Your task to perform on an android device: I want to create an exchange rate alert of less than 0.8025 EUR per USD so I can get a notification as soon as the price hits the set limit in the Xe app.
Image 0: 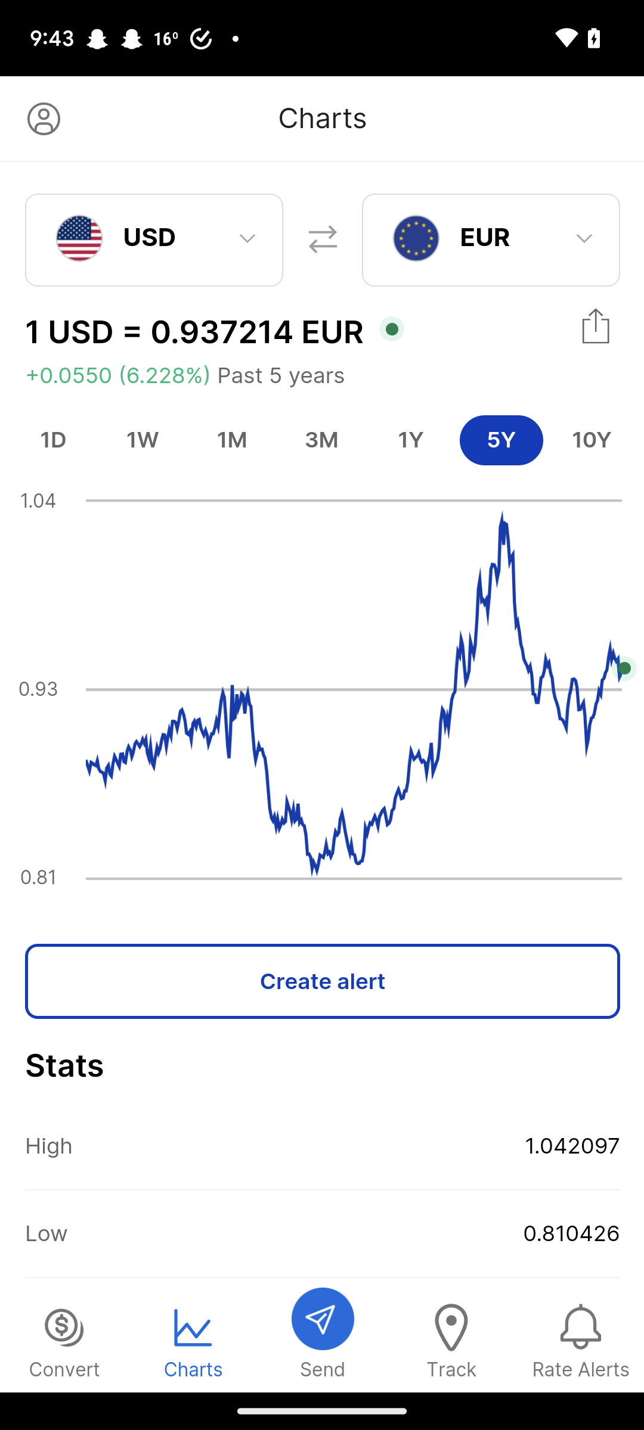
Click on the create alert button
Step 0: click (323, 981)
Image 1: 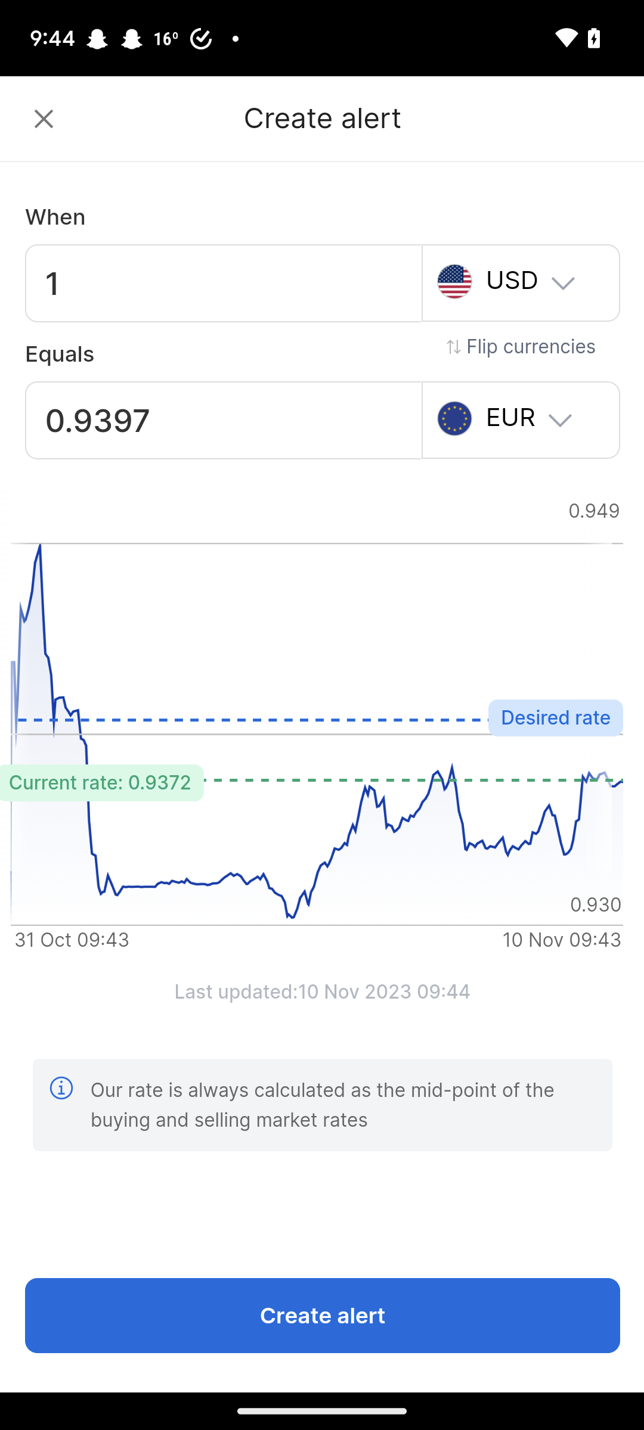
Click on the 0.9397
Step 1: click (223, 421)
Image 2: 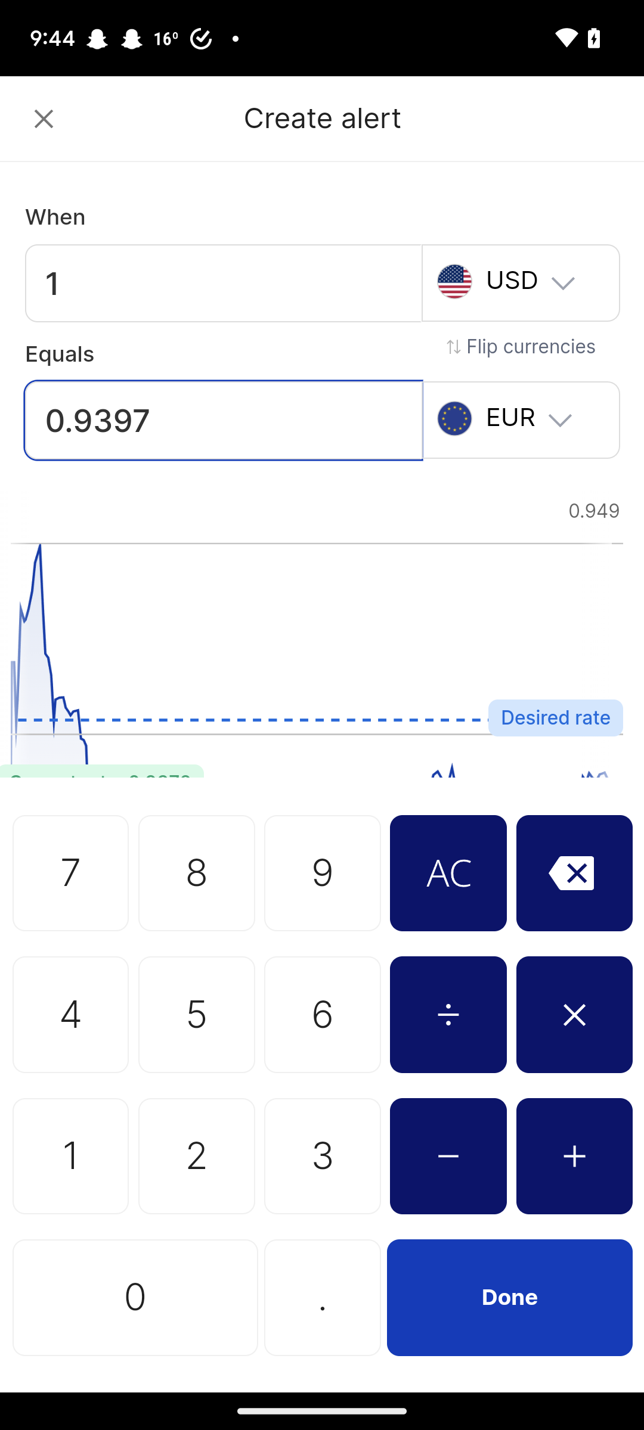
Click on the AC button
Step 2: click (448, 873)
Image 3: 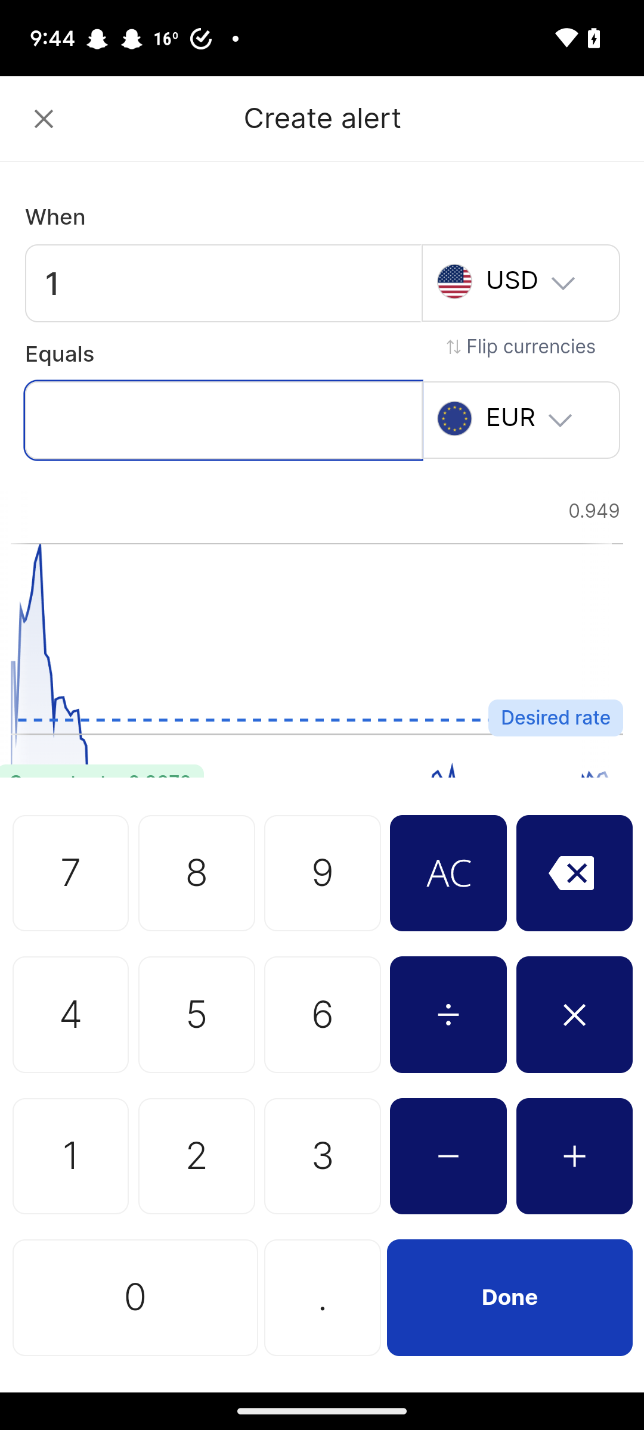
Click on the 0 button
Step 3: click (193, 1340)
Image 4: 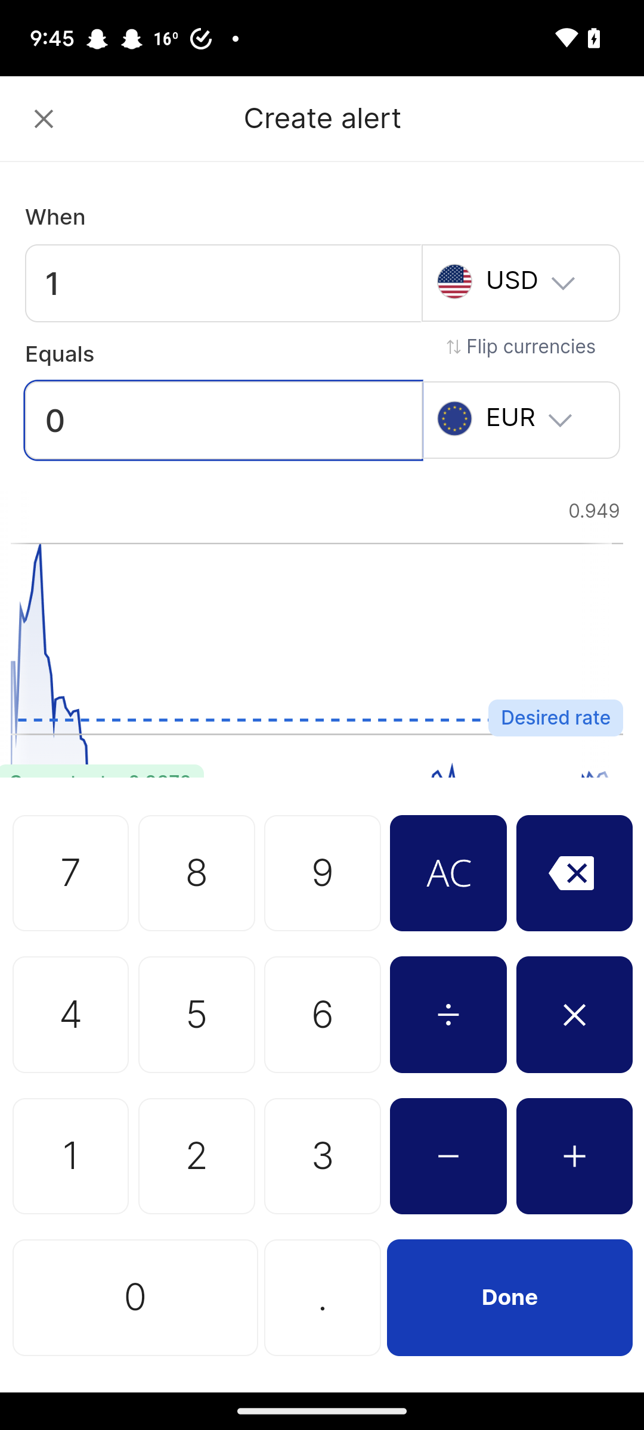
Click on the dot button
Step 4: click (321, 1319)
Image 5: 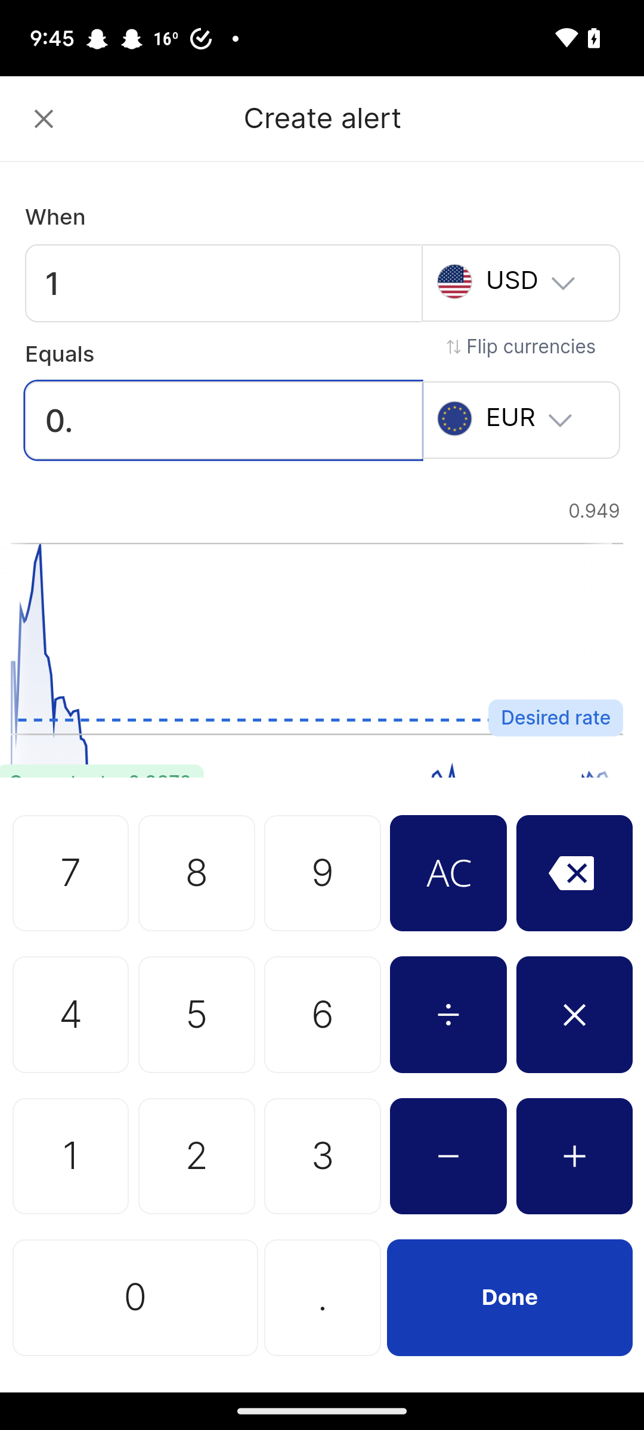
Click on the 8 button
Step 5: click (323, 735)
Image 6: 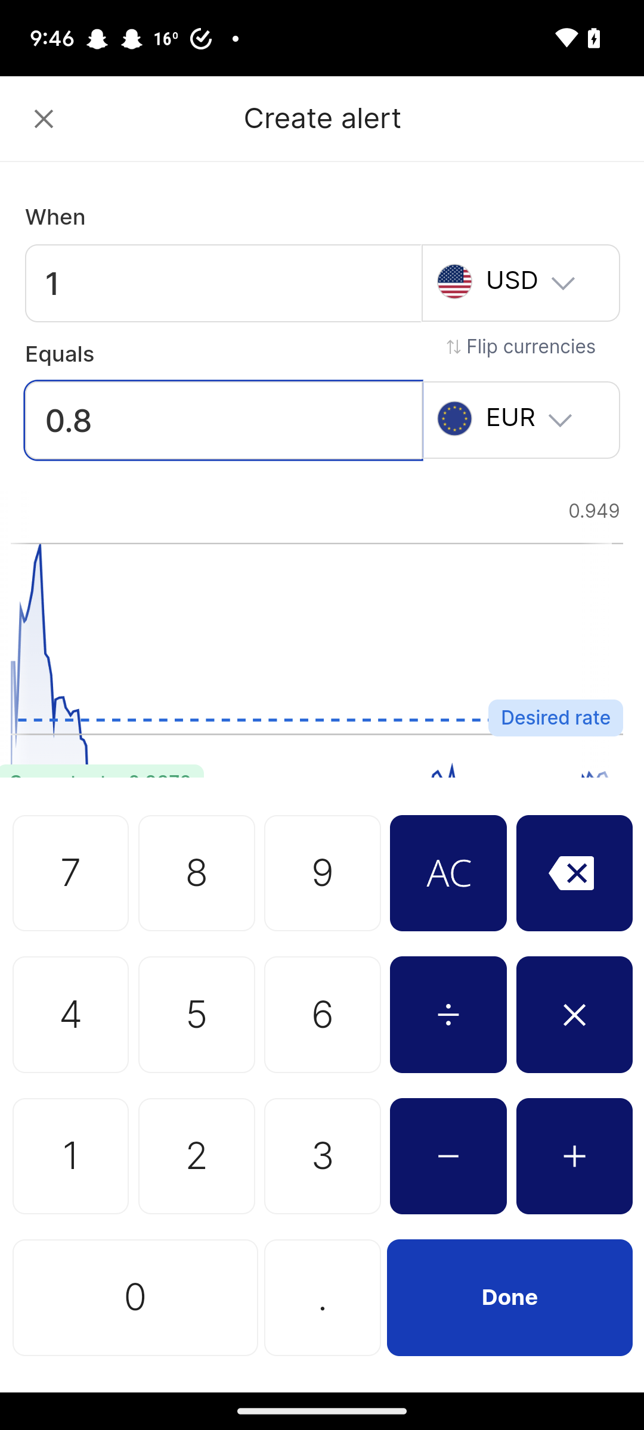
Click on the 0 button
Step 6: click (64, 1340)
Image 7: 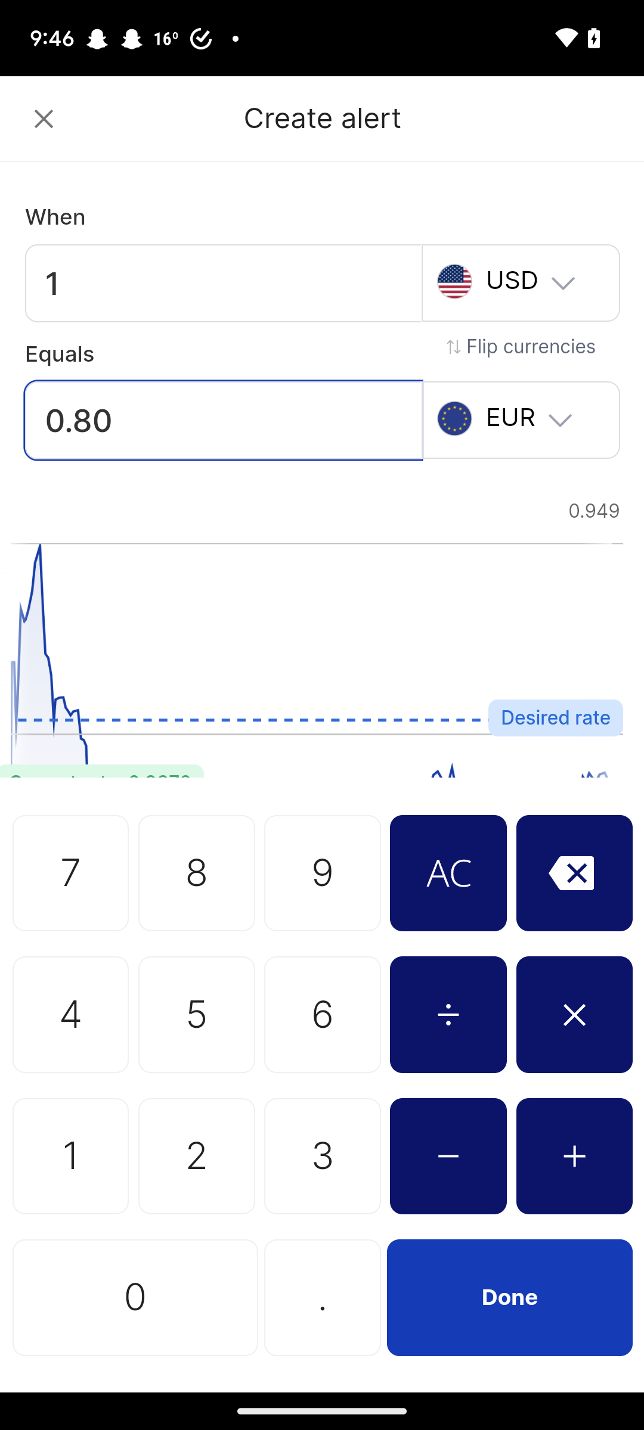
Click on the 2 button
Step 7: click (174, 1146)
Image 8: 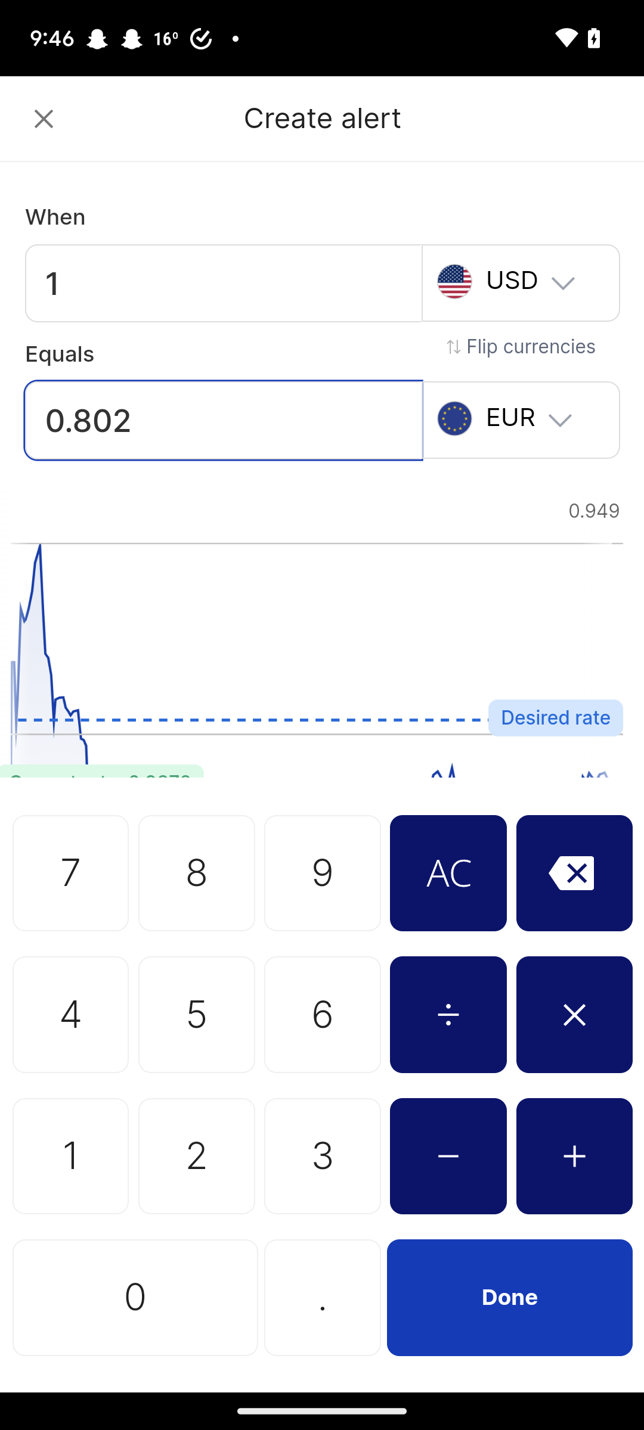
Click on the 5 button
Step 8: click (323, 735)
Image 9: 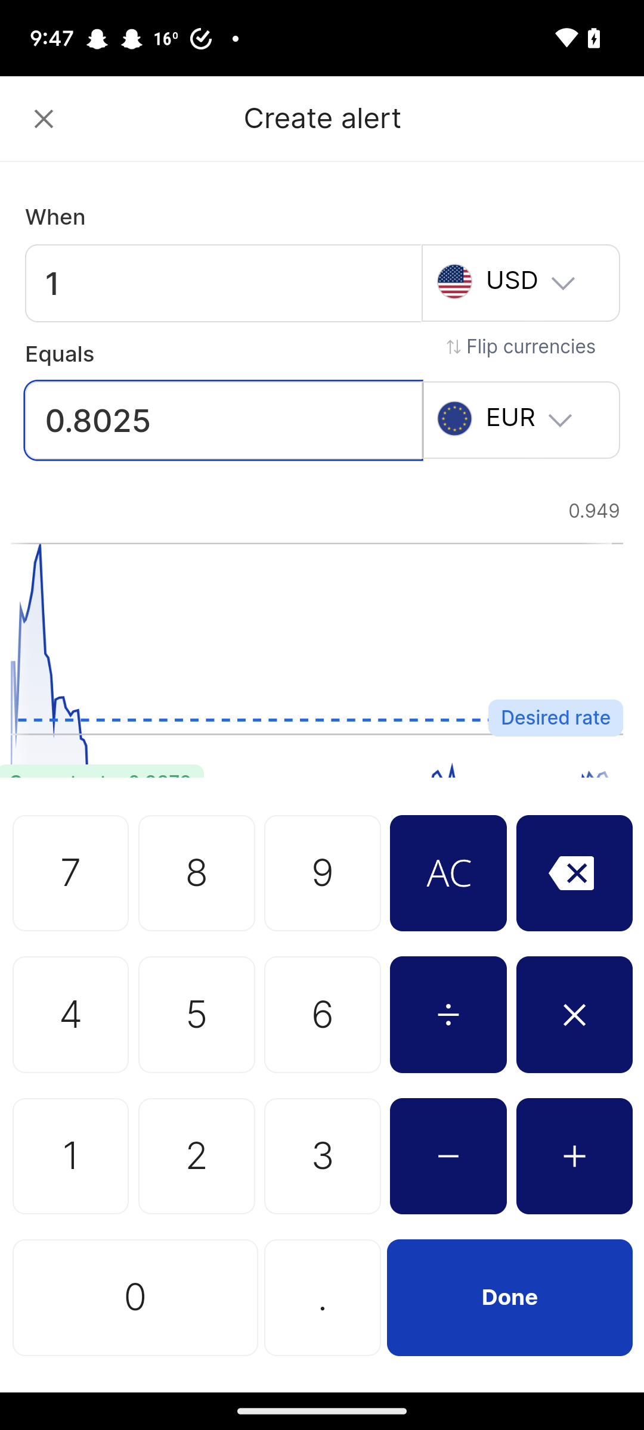
Click on the Done button
Step 9: click (509, 1296)
Image 10: 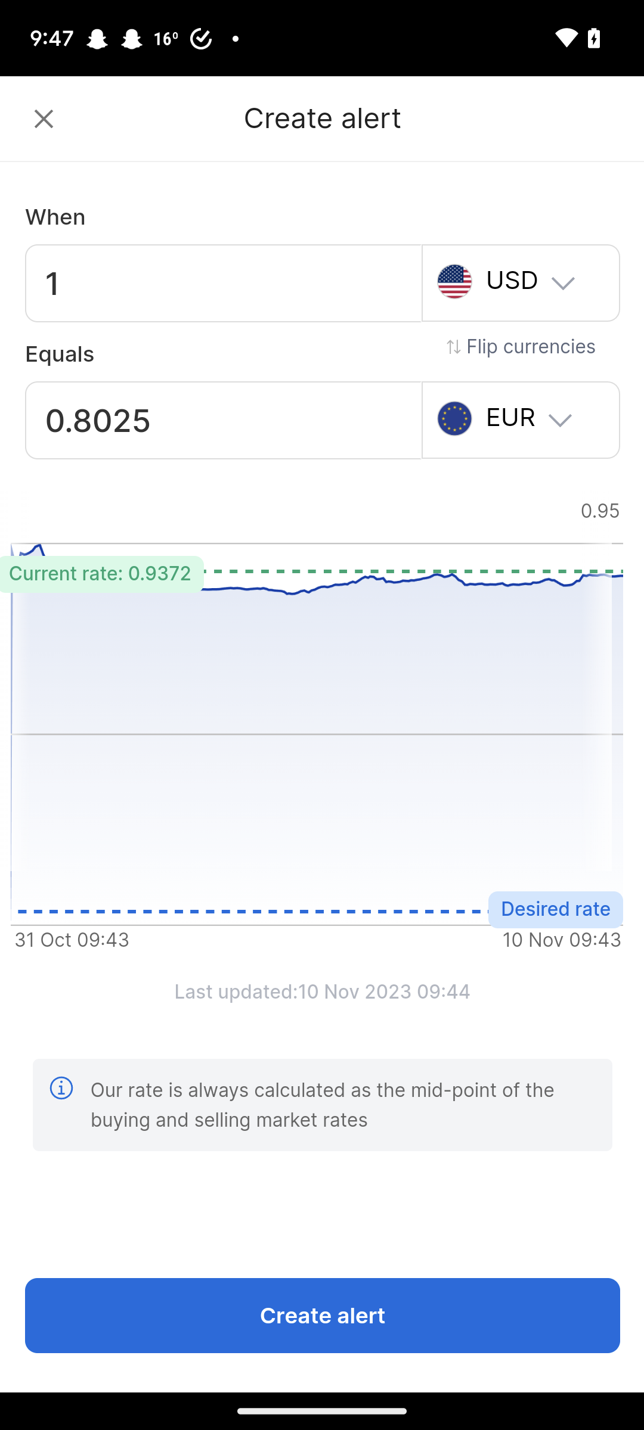
Click on the create alert button
Step 10: click (322, 1340)
Image 11: 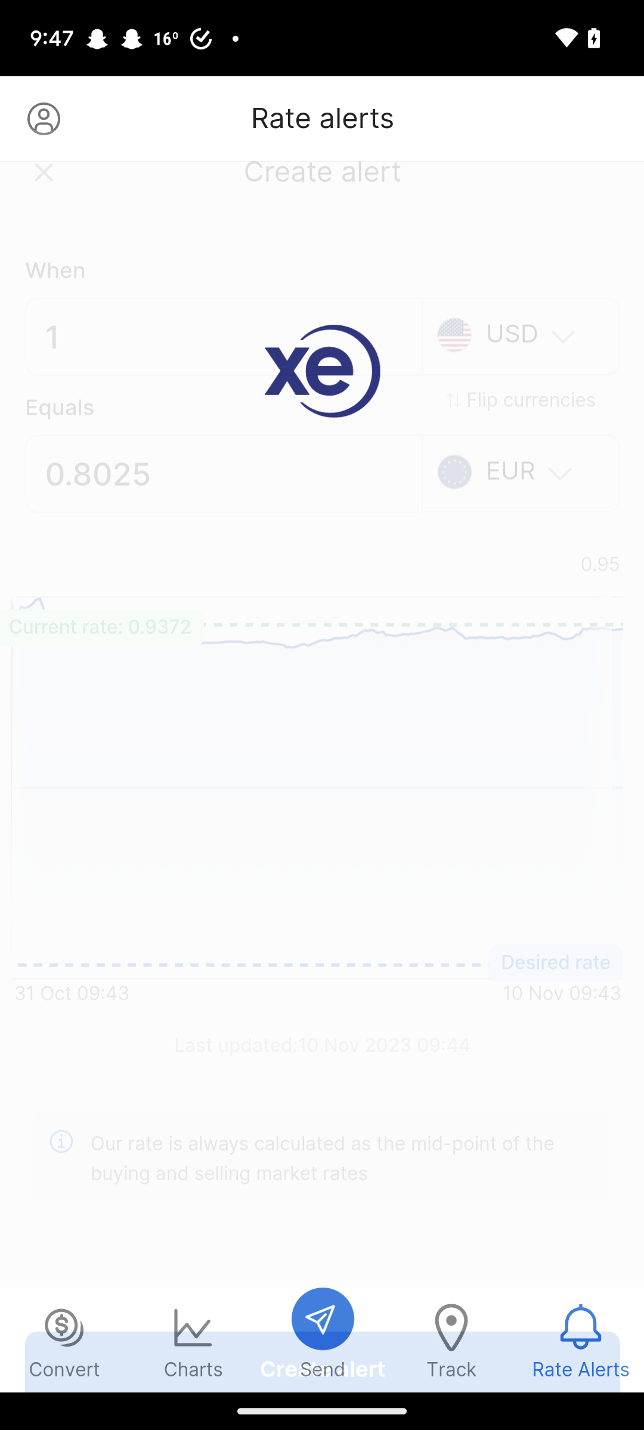
Click on the create alert button
Step 11: wait